Your task to perform on an android device: I don't have any hammer, and I need them for my projects, so I decide to buy a Hammer from the Crownman brand, so search for the Crownman Hammers in the Alibaba.com app.
Image 0: 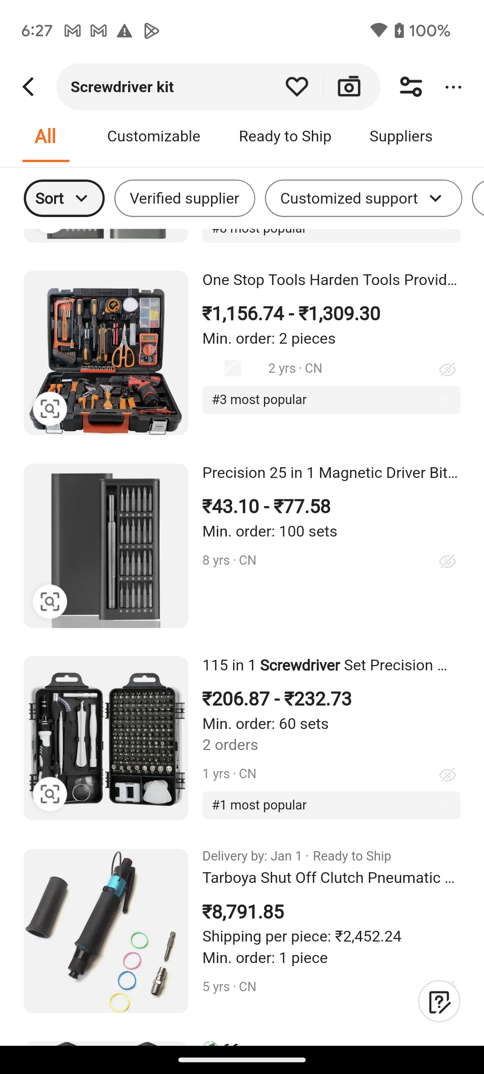
Click on the search bar at the top of the screen to search for the hammer.
Step 0: click (182, 85)
Image 1: 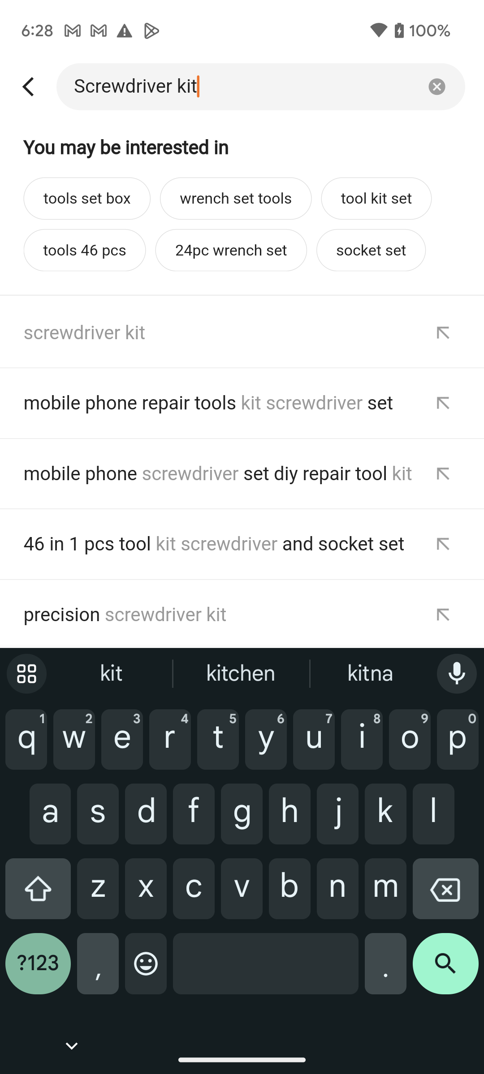
Click on the cross icon of the search bar to clear the search bar
Step 1: click (429, 83)
Image 2: 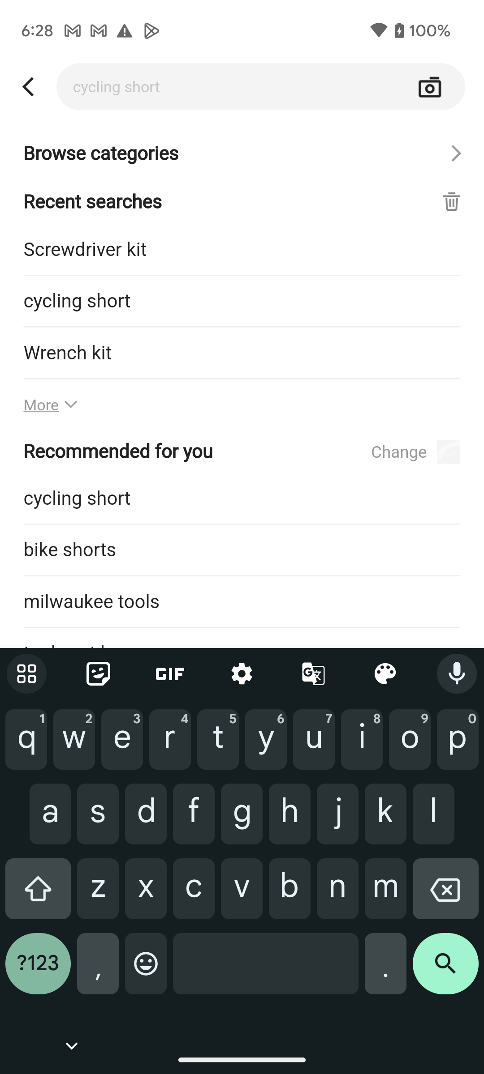
Type Crownman Hammer in the search bar
Step 2: type "Crownman Hammer"
Image 3: 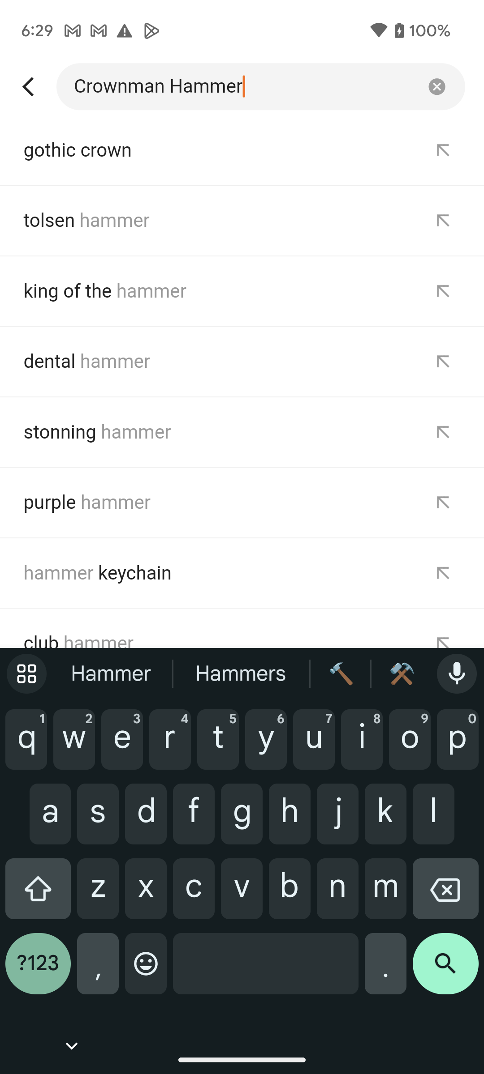
Click on the search icon at the bottom right corner of the screen to view the search result
Step 3: click (445, 971)
Image 4: 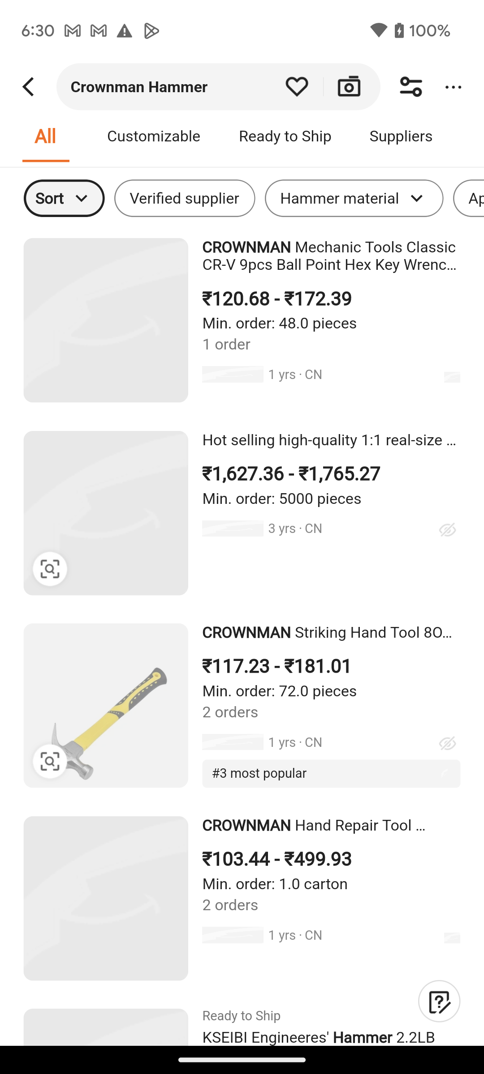
Click on the search icon at the bottom right corner of the screen to view the search result
Step 4: wait